Your task to perform on an android device: My personal life is very hectic on a daily schedule, so I need some meditation. I would like to play a peaceful guided meditation and listen to this meditation in the Insight Timer app
Image 0: 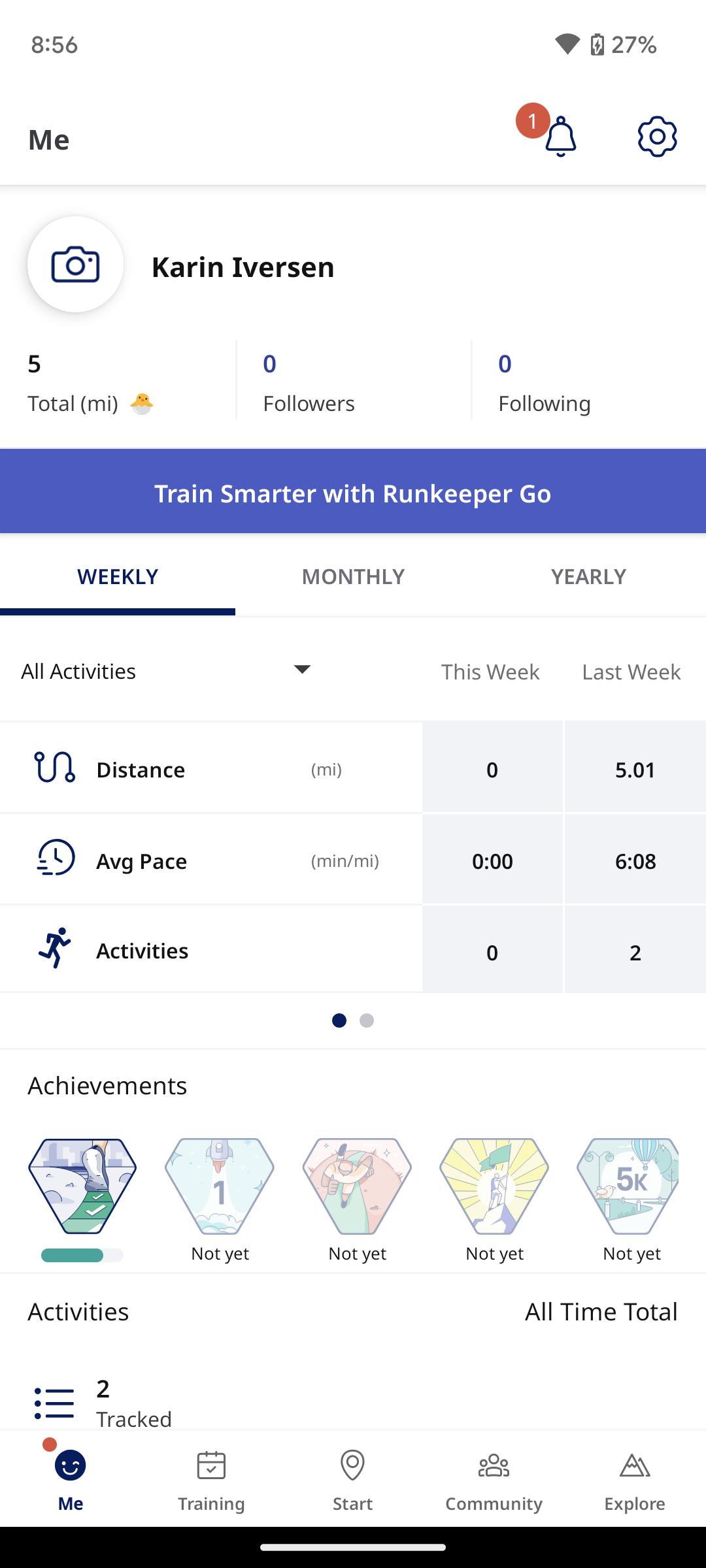
Open the Insight Timer app
Step 0: open app "Insight Timer"
Image 1: 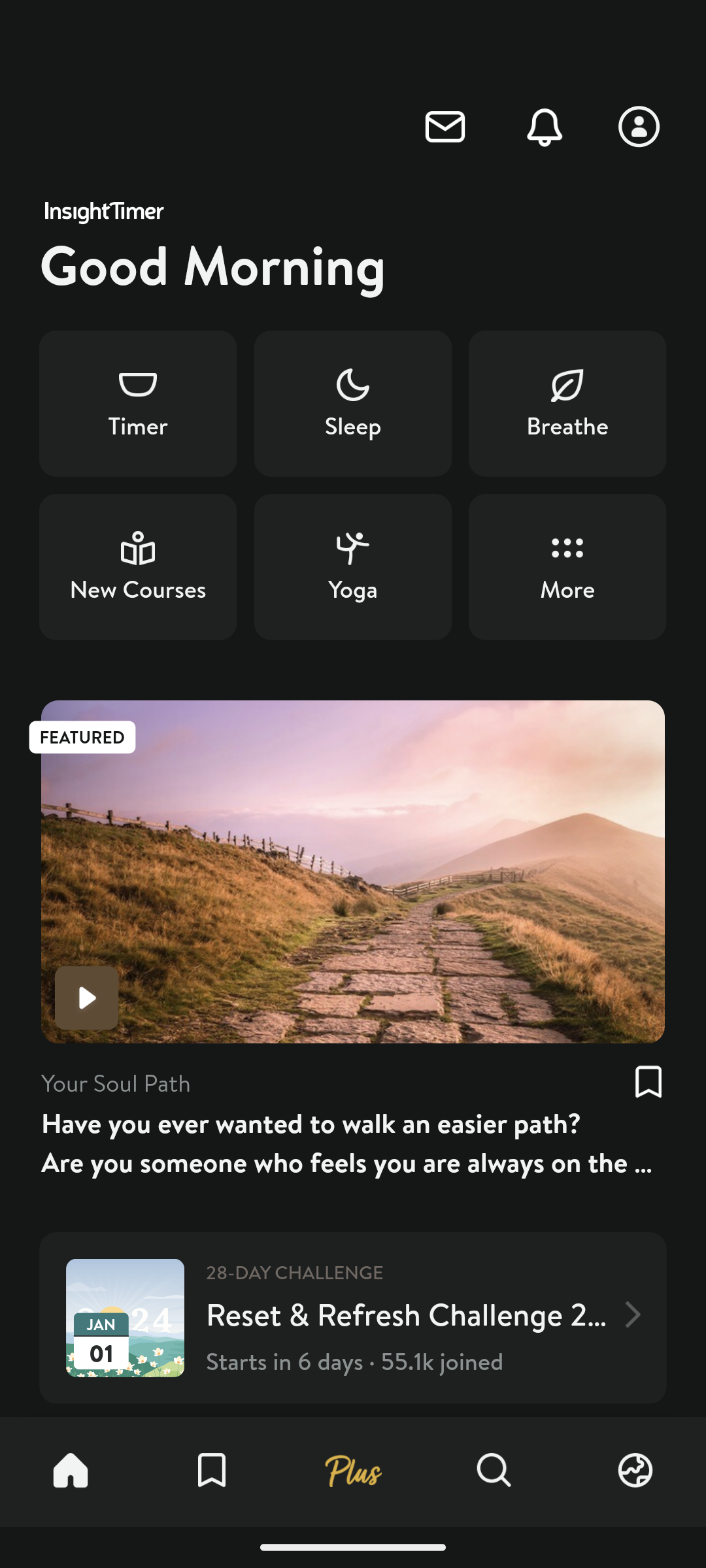
Click on the Your soul path 
Step 1: click (353, 953)